Your task to perform on an android device: Delete an email from MemBot from Memrise.
Image 0: 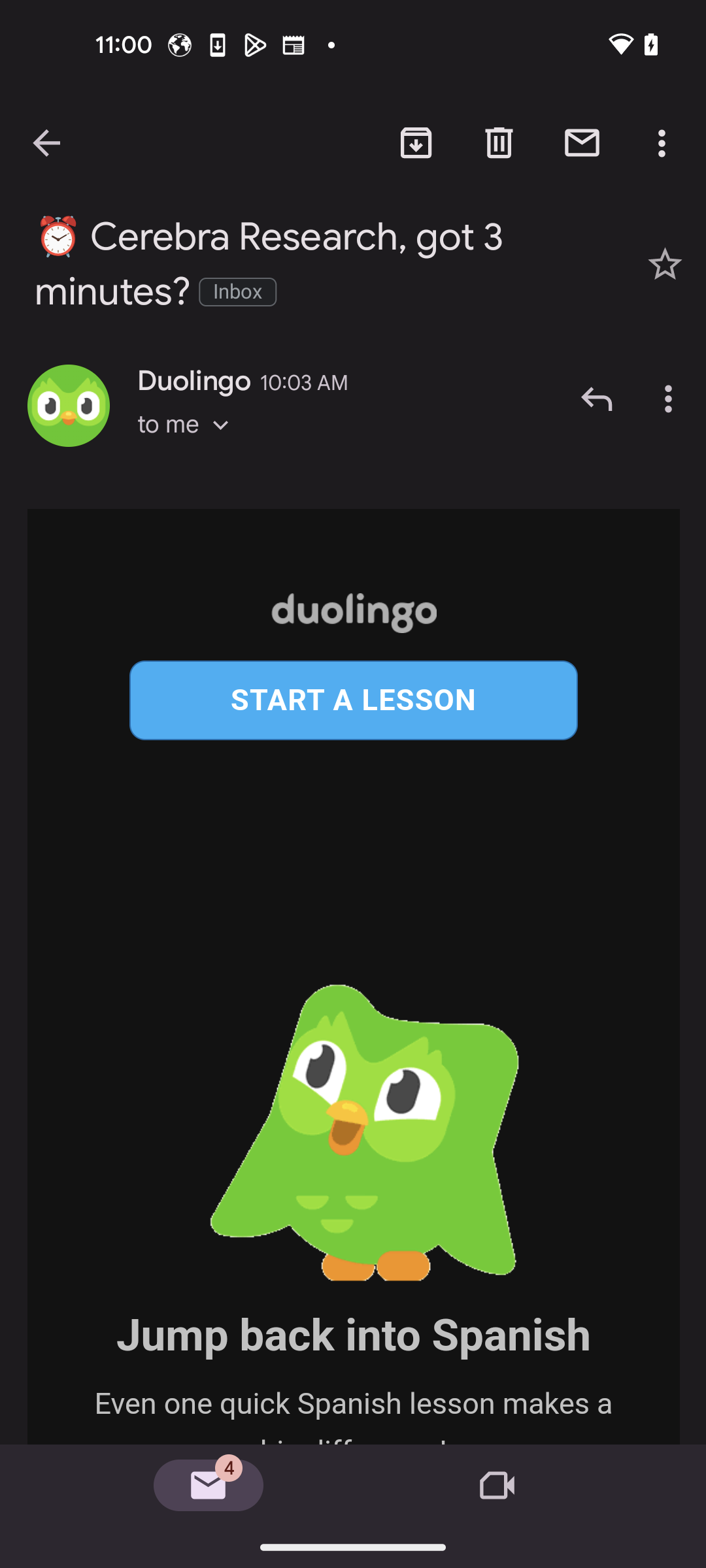
Go back to the previous screen
Step 0: press back button
Image 1: 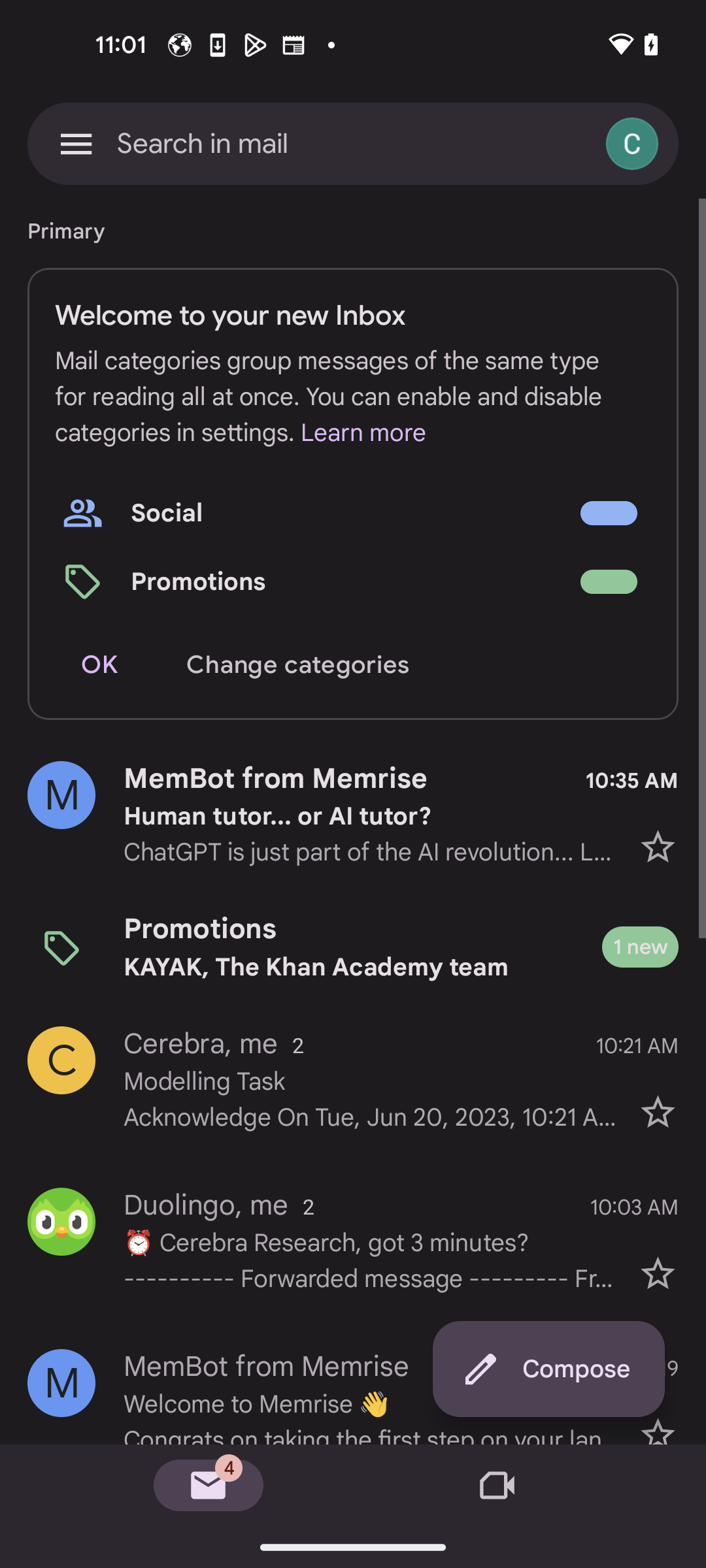
Open MemBot from Memrise mail
Step 1: click (364, 1366)
Image 2: 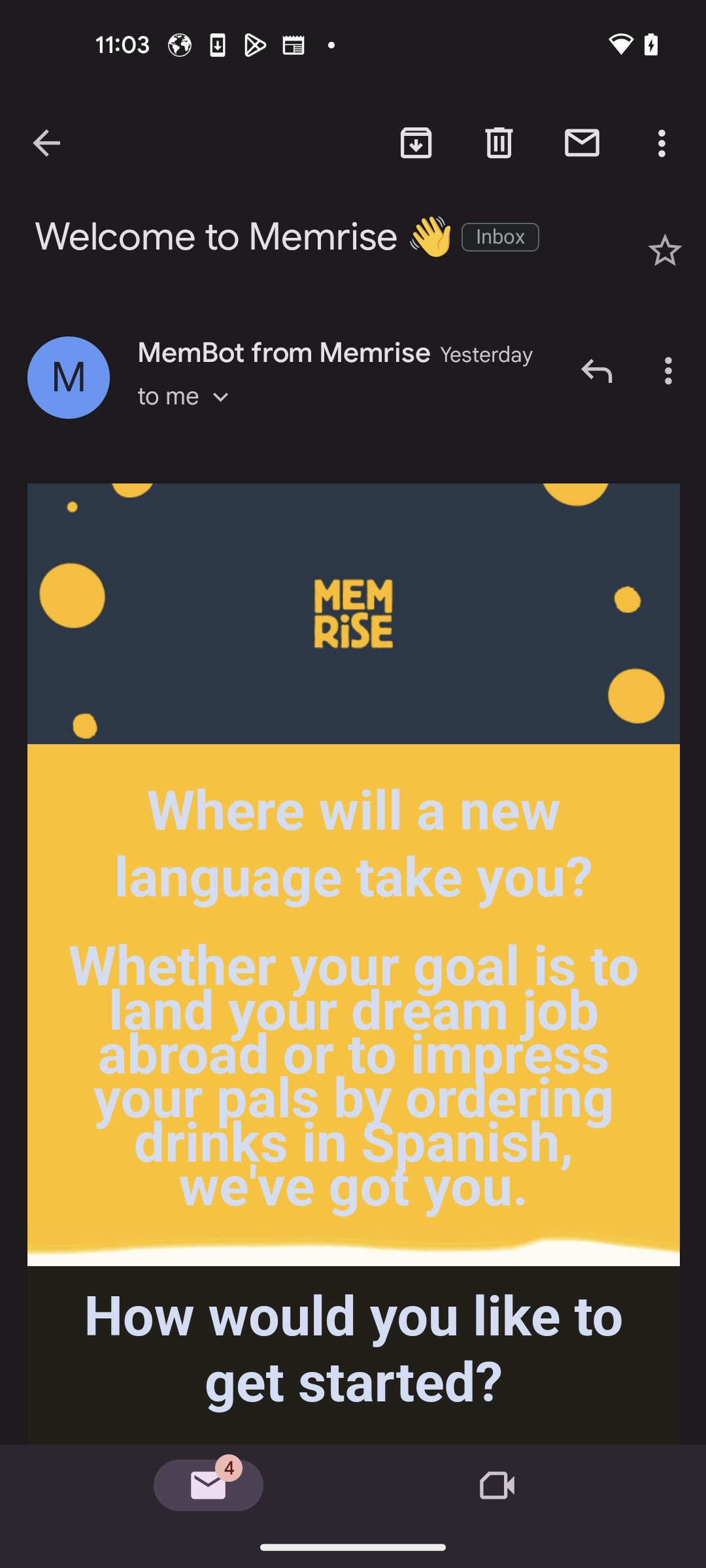
Click on the Delete icon
Step 2: click (499, 142)